Your task to perform on an android device: Go to the Shopclues app and search for the curtain two-pair brackets for home doors.
Image 0: 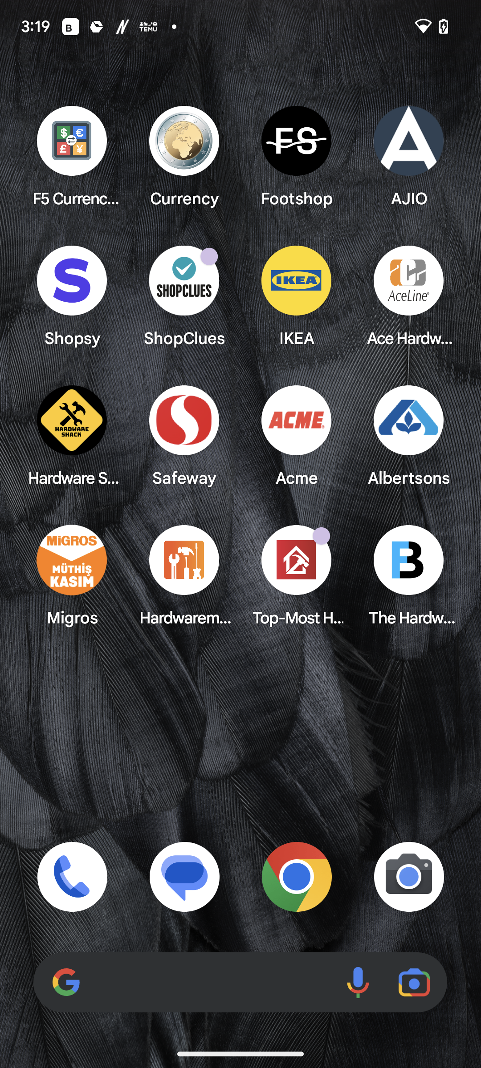
Open the Shopclues app.
Step 0: open app "ShopClues"
Image 1: 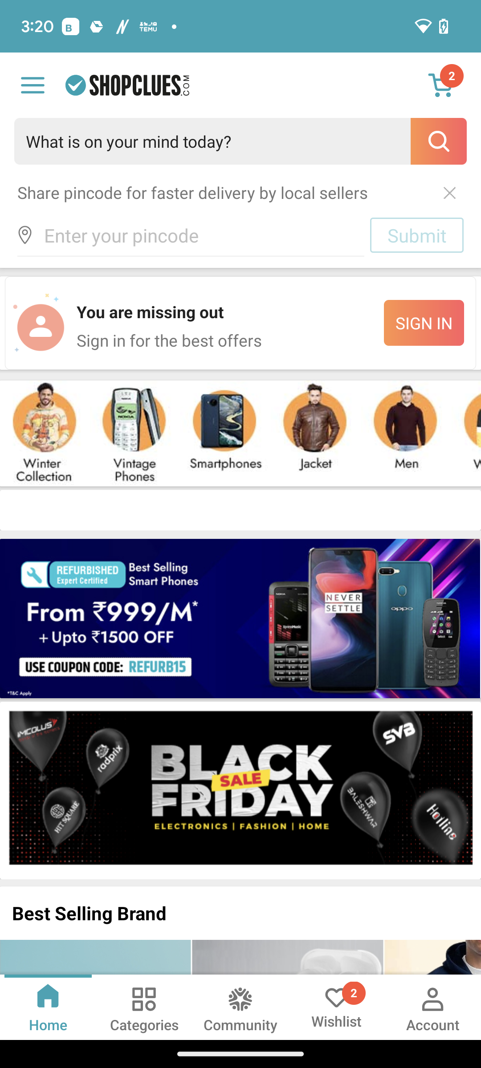
Click on the search bar at the top of the screen.
Step 1: click (70, 153)
Image 2: 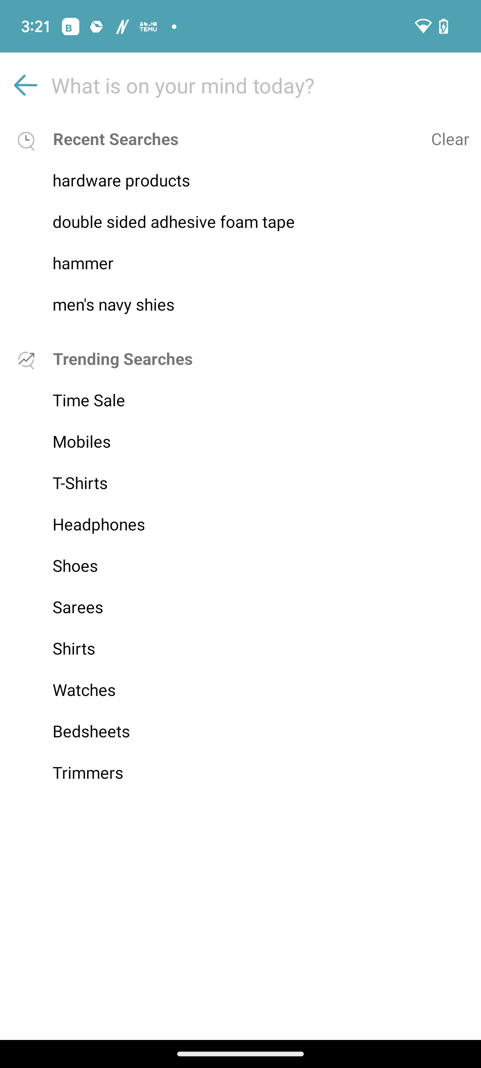
Type curtain two pair brackets in the search bar.
Step 2: click (240, 85)
Image 3: 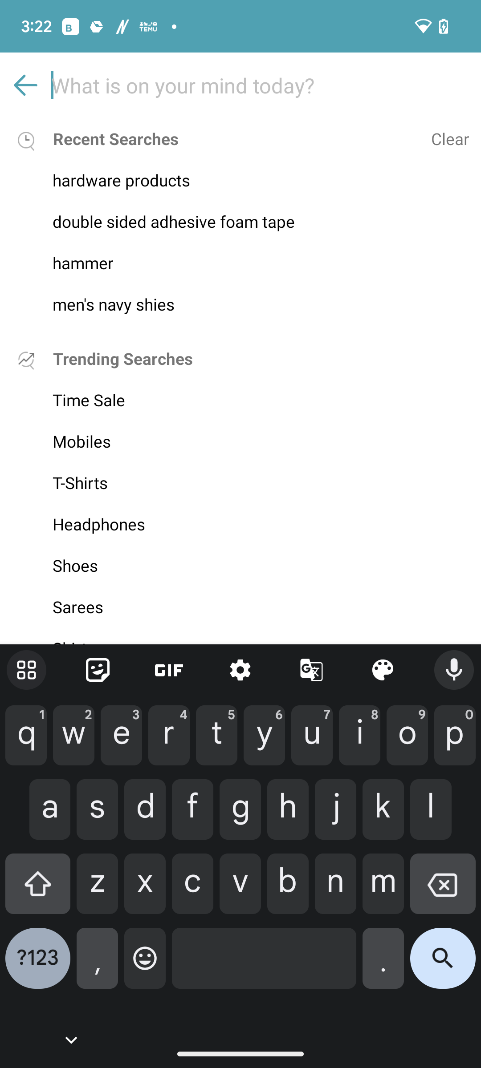
Type curtain two pair brackets in the search bar.
Step 3: type "Curtain two pair brackets"
Image 4: 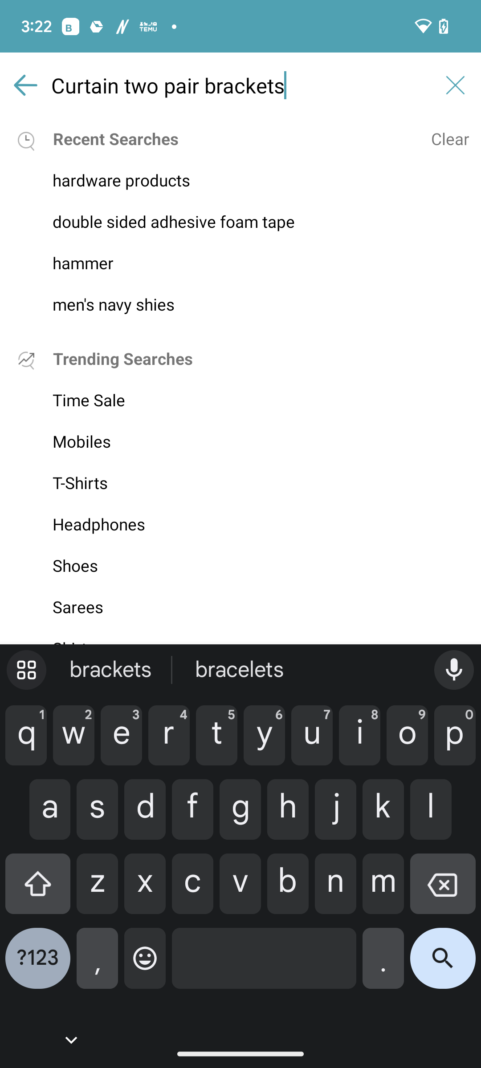
Click on the search icon at the bottom right corner of the screen.
Step 4: click (443, 965)